Your task to perform on an android device: I want to get the boots for gardening, so I use the Nike app to search for gardening boots.
Image 1: 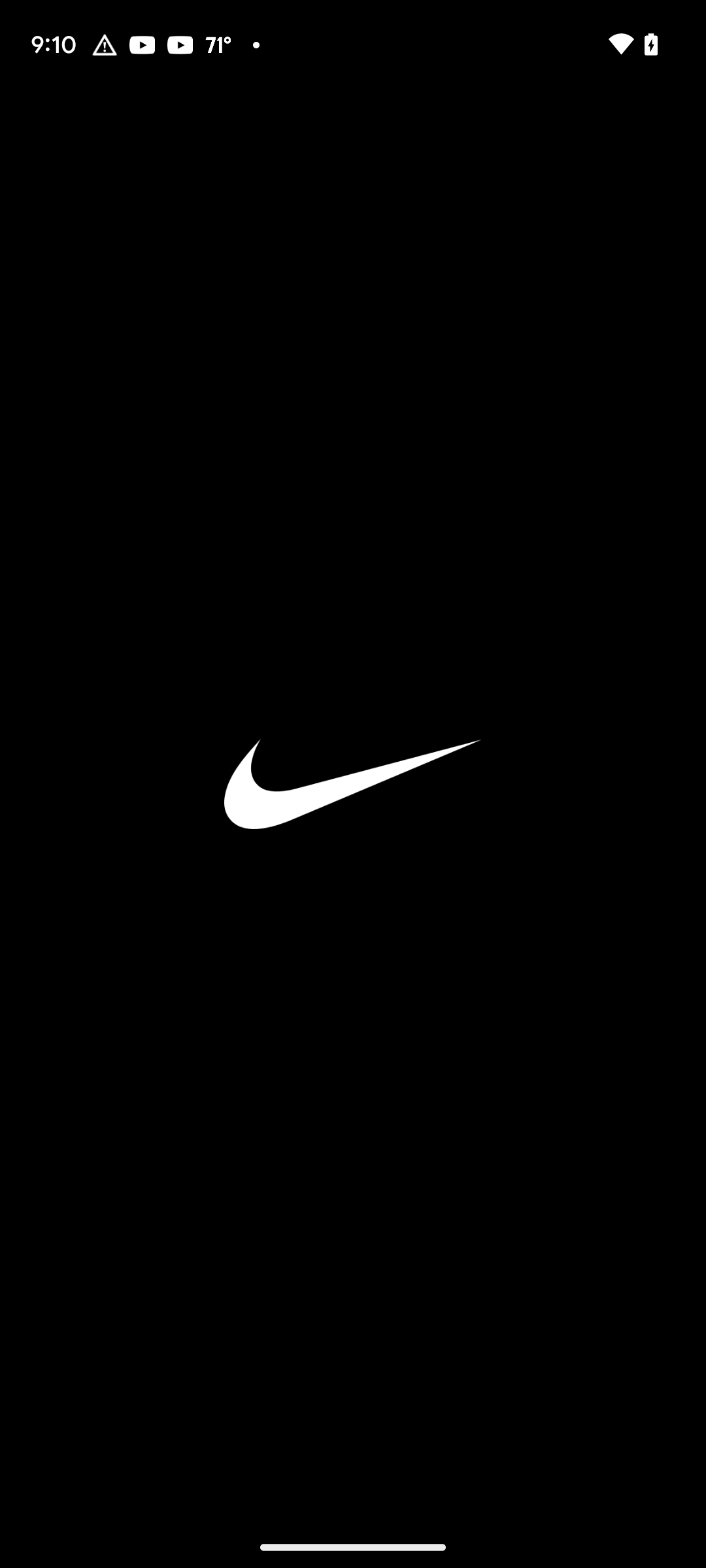
Open nike app
Step 1: wait
Image 2: 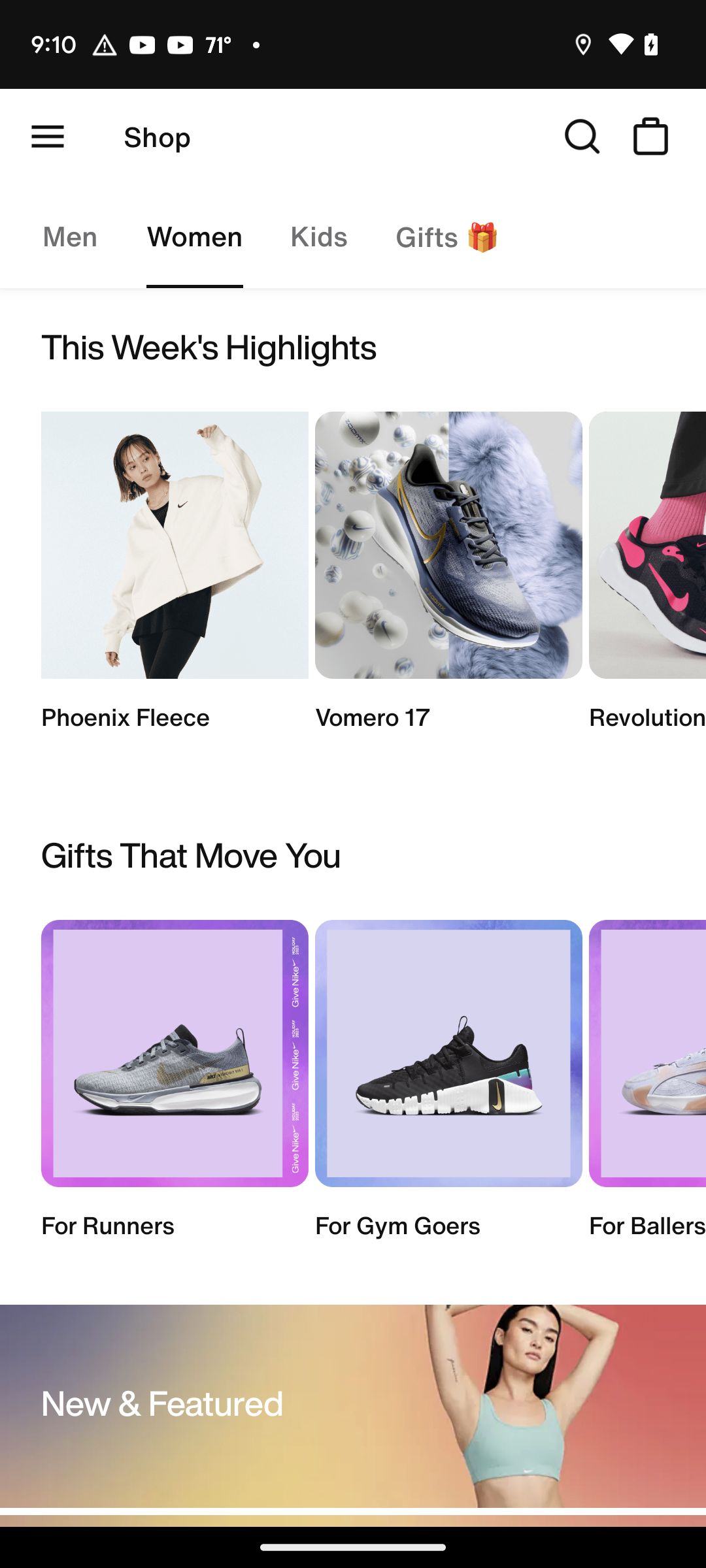
Click on the search option on the top of the screen
Step 2: click (582, 136)
Image 3: 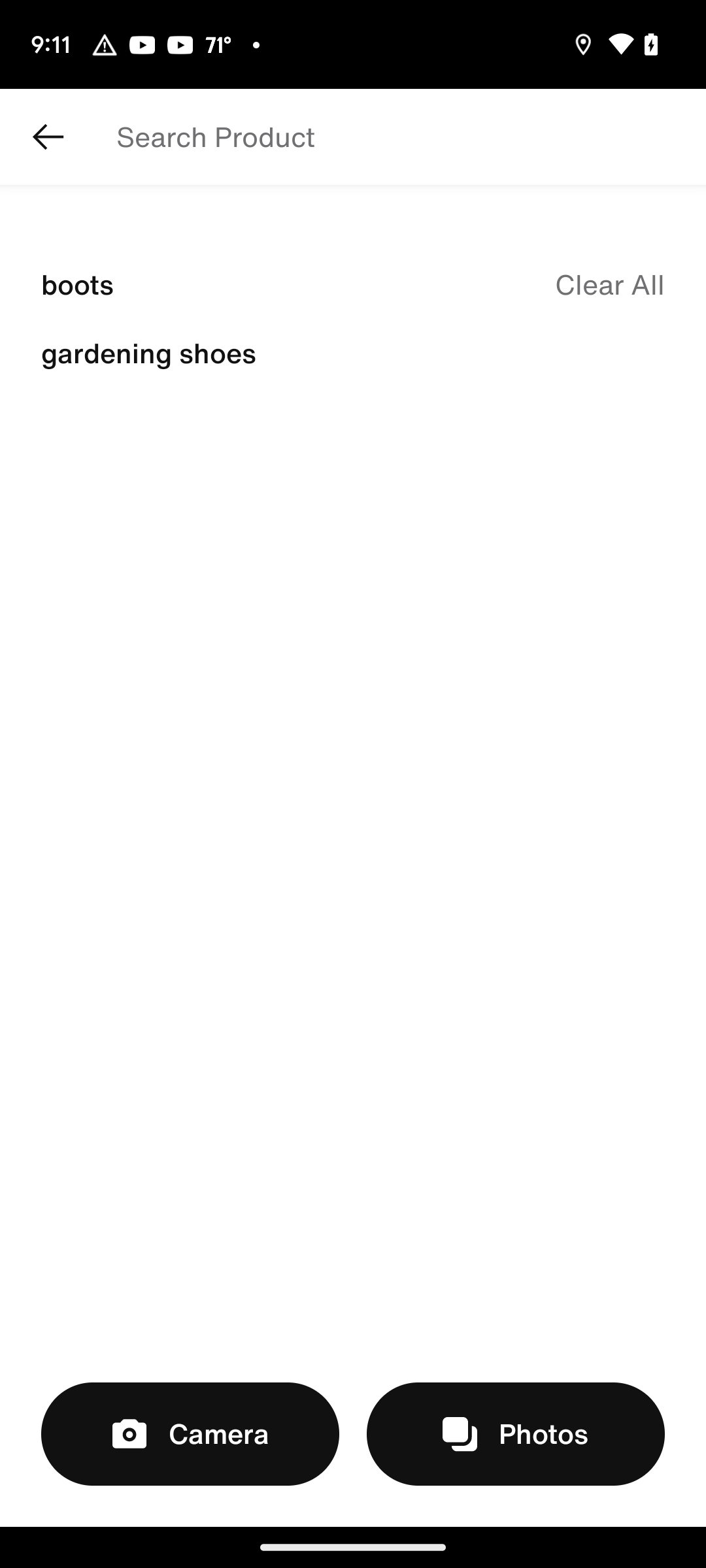
Click on the search textbox on the top of the screen
Step 3: click (408, 137)
Image 4: 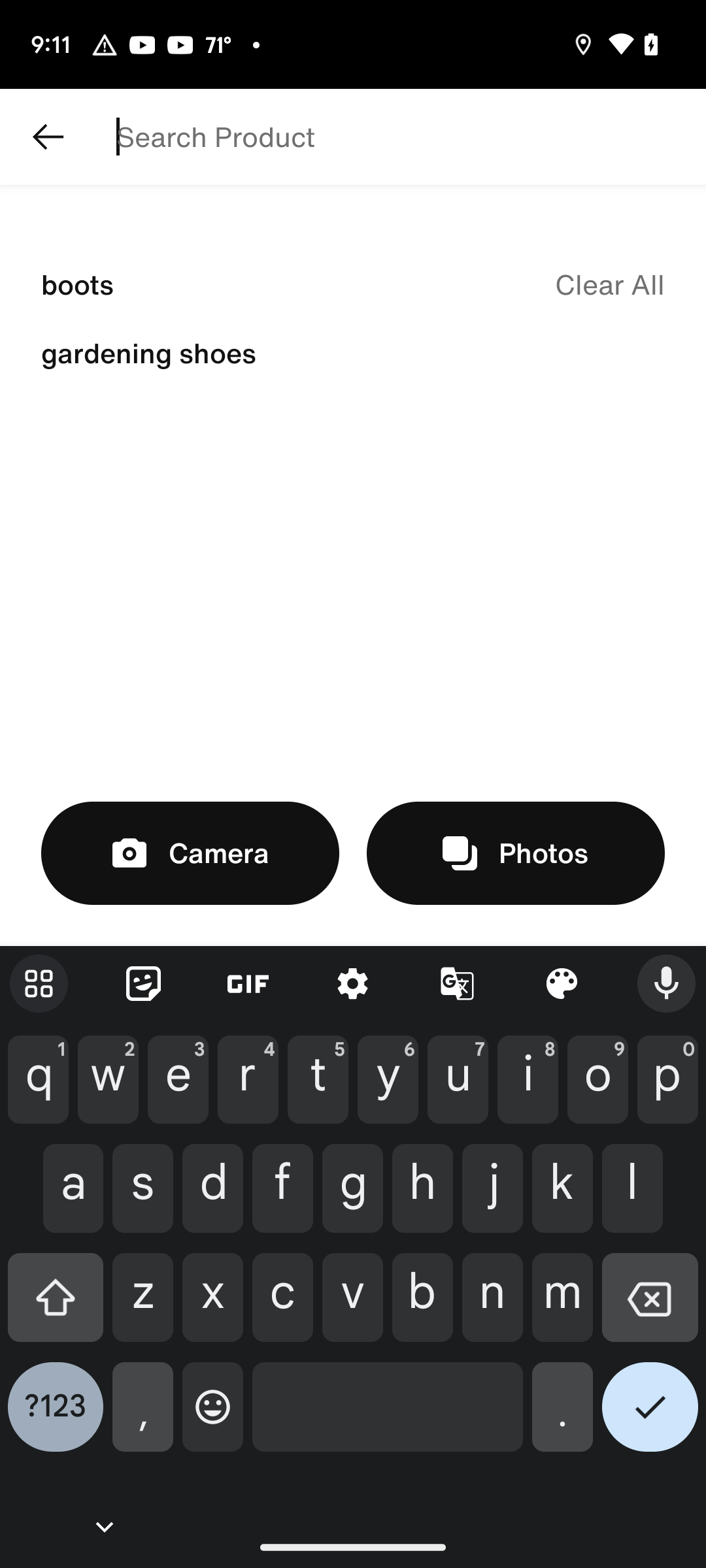
Enter text as boots
Step 4: type "Boots"
Image 5: 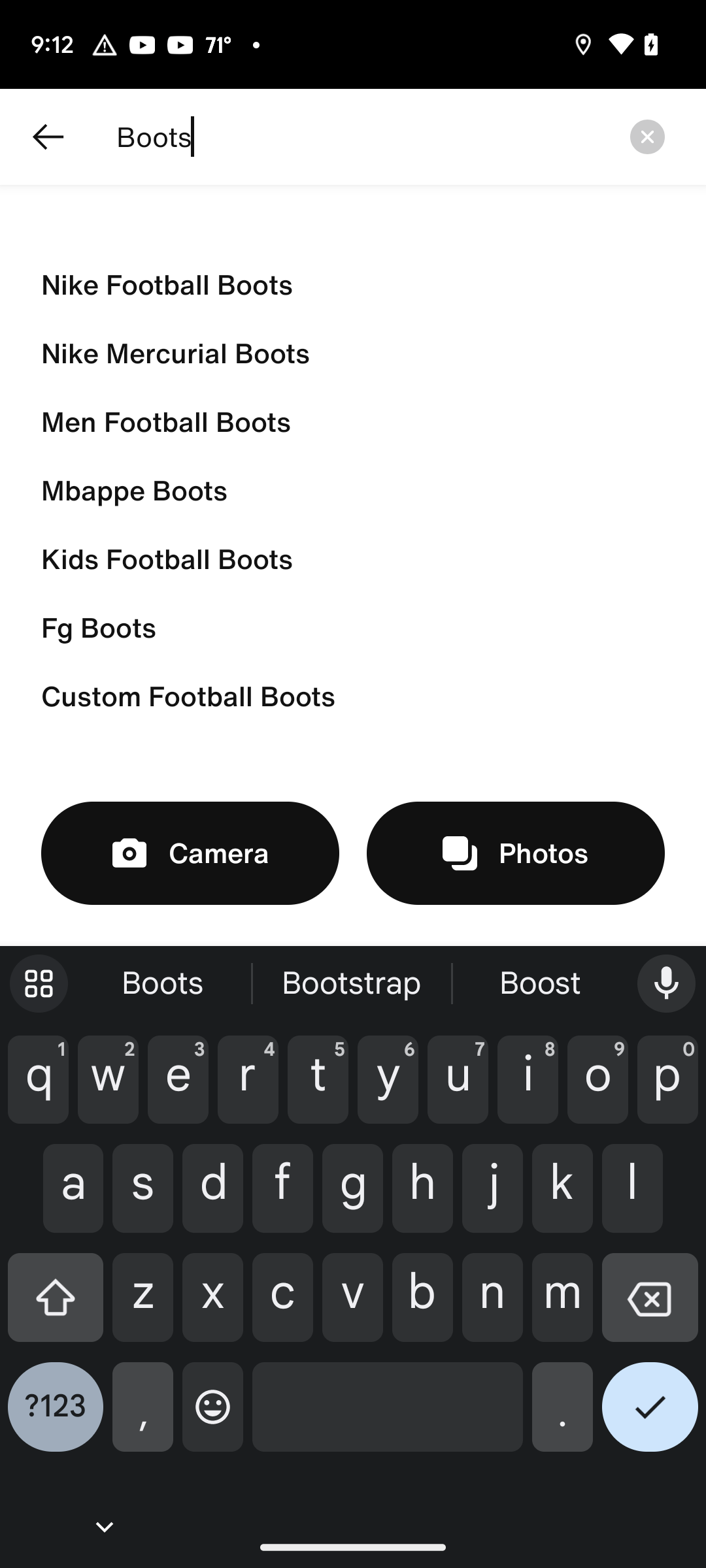
Click on the first search result
Step 5: click (373, 284)